Your task to perform on an android device: I am left with no sneakers shoes, which are very much required for weekend activities. Search for sneakers shoes in the myntra app.
Image 0: 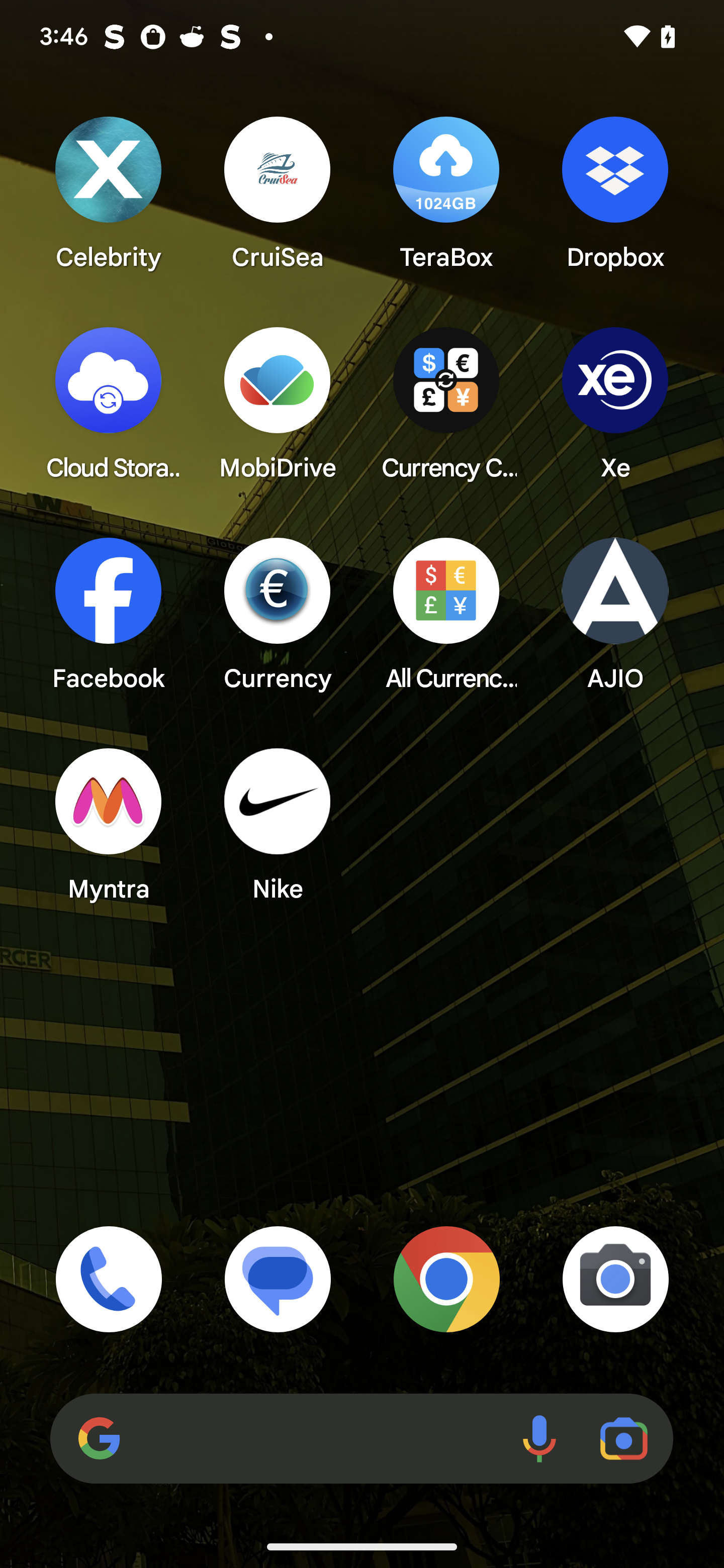
Open myntra app
Step 0: open app "Myntra"
Image 1: 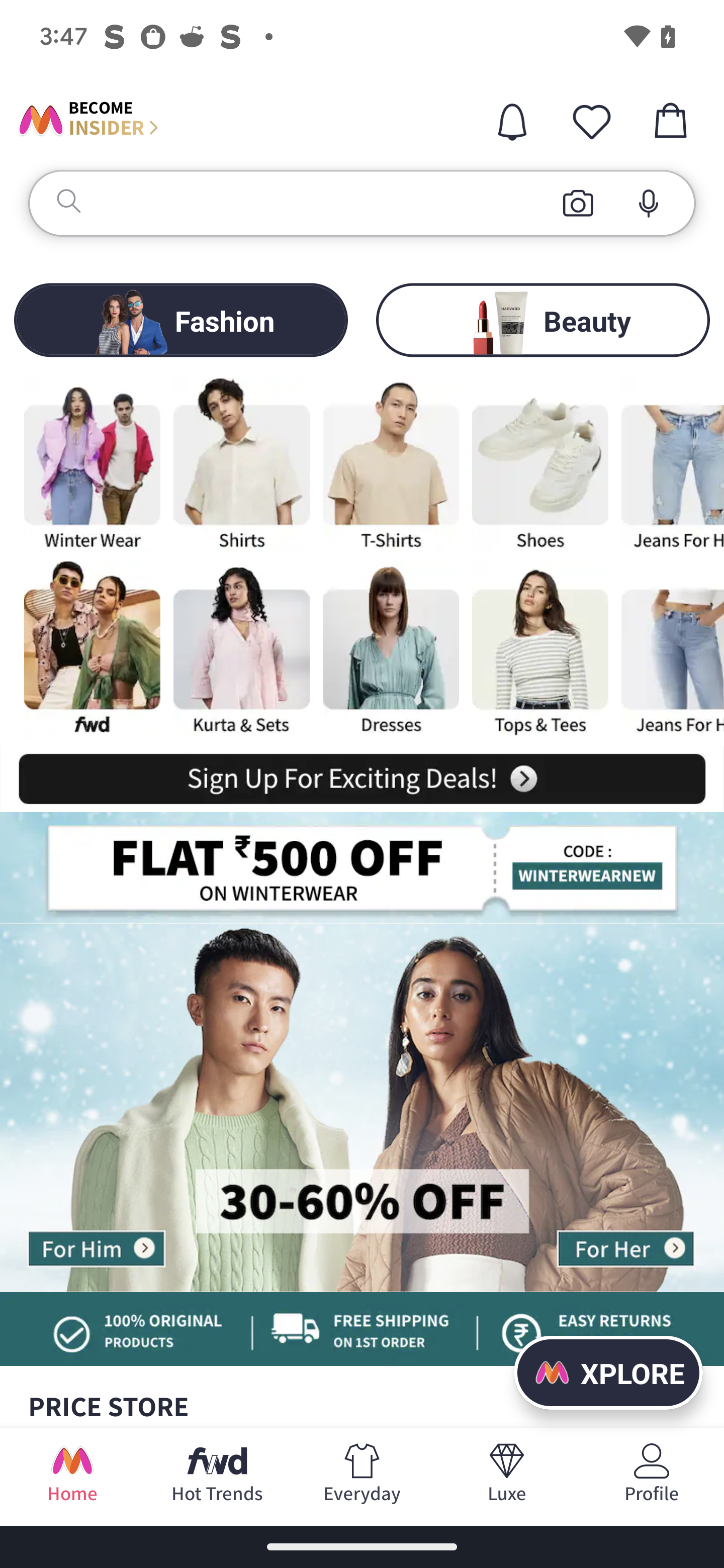
Click on the search bar
Step 1: click (348, 191)
Image 2: 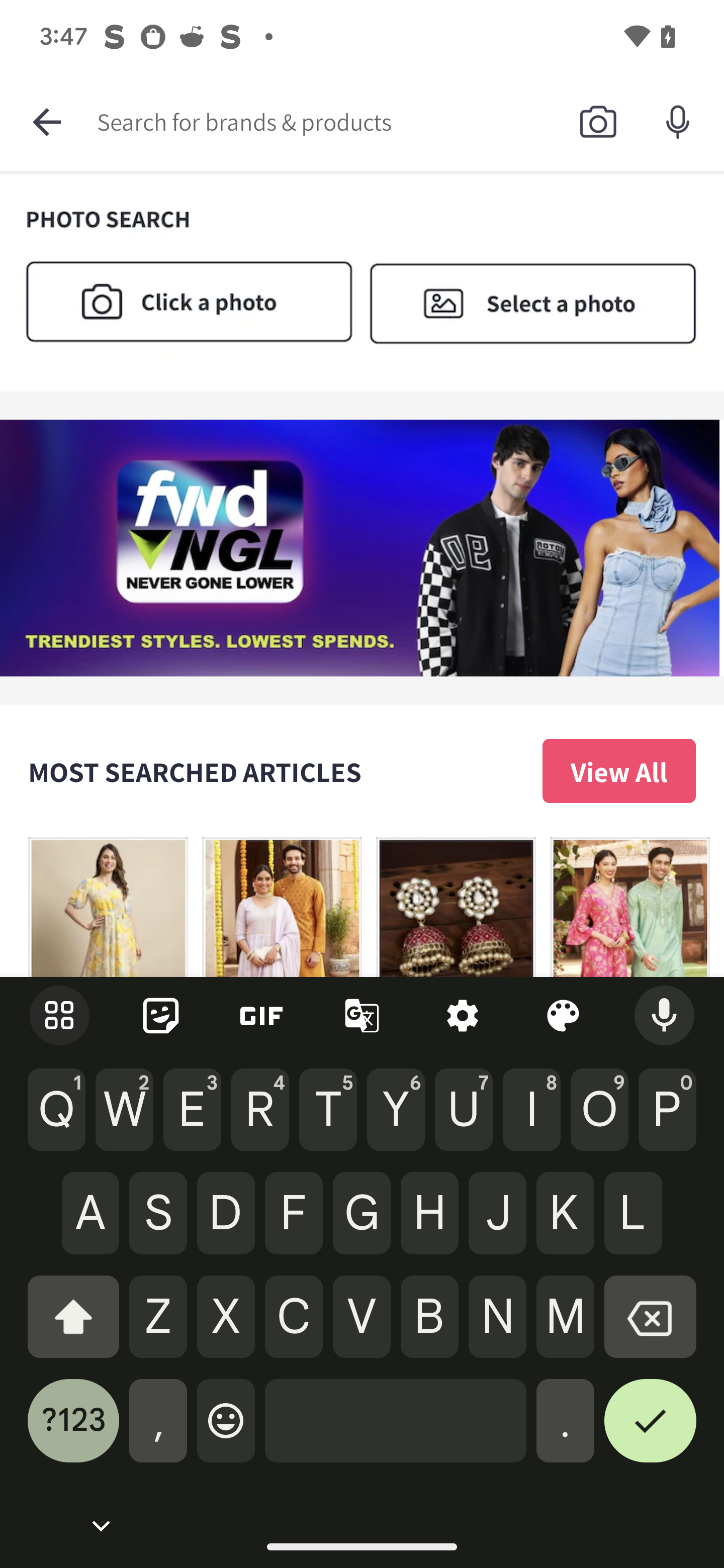
Type Sneakers shoes for man in the search bar
Step 2: type "Sneakers shoes for man"
Image 3: 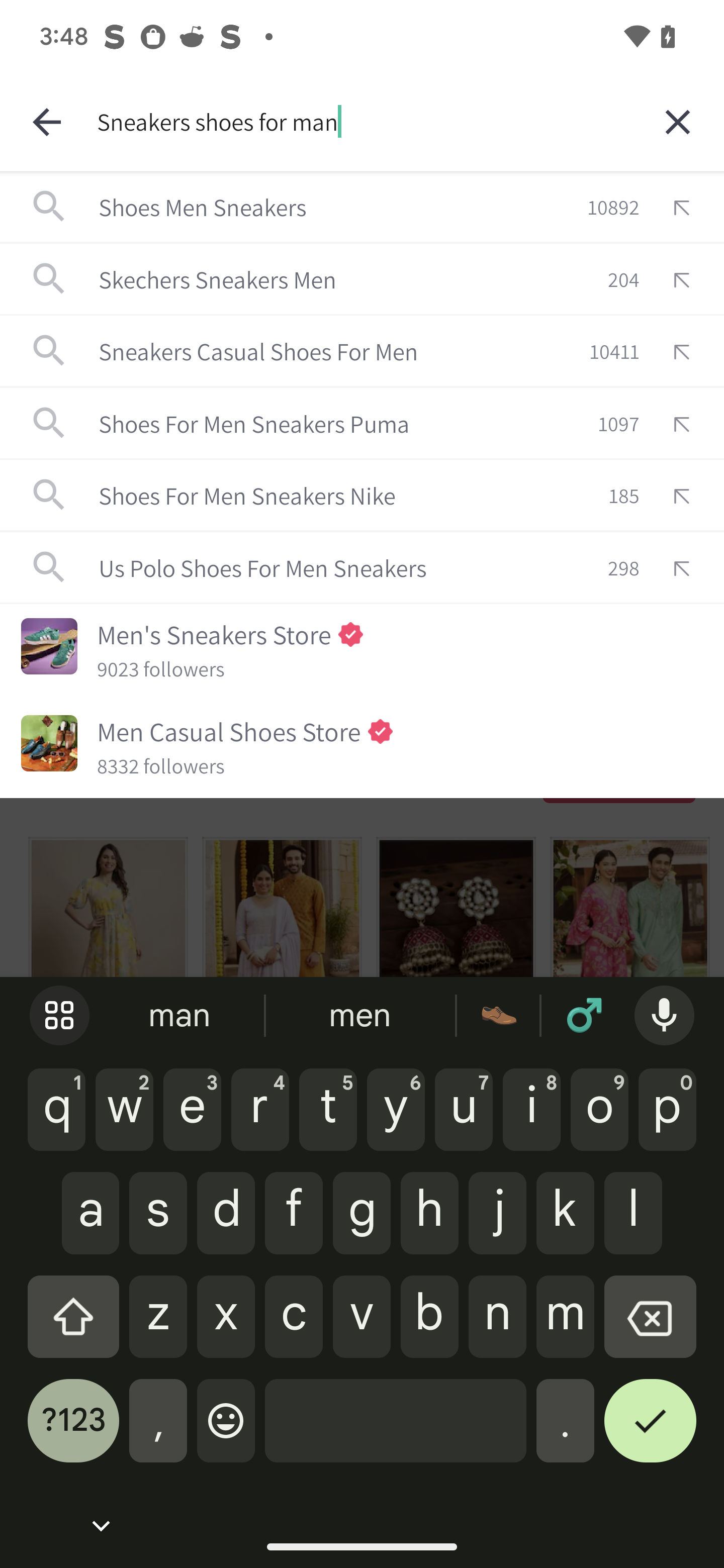
Click on the search icon on the right corner of the keyboard
Step 3: click (650, 1431)